Your task to perform on an android device: I'm interested in checking out my language learning accomplishments on the Busuu app's weekly scoreboard.
Image 0: 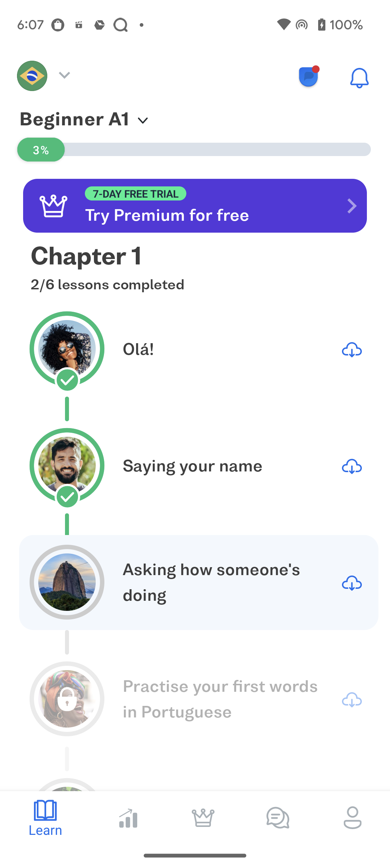
Click on the Blue scoreboard icon at the top right corner of the screen
Step 0: click (307, 77)